Your task to perform on an android device: Open Quikr app, Search for Nikon Coolpix with charger
Image 0: 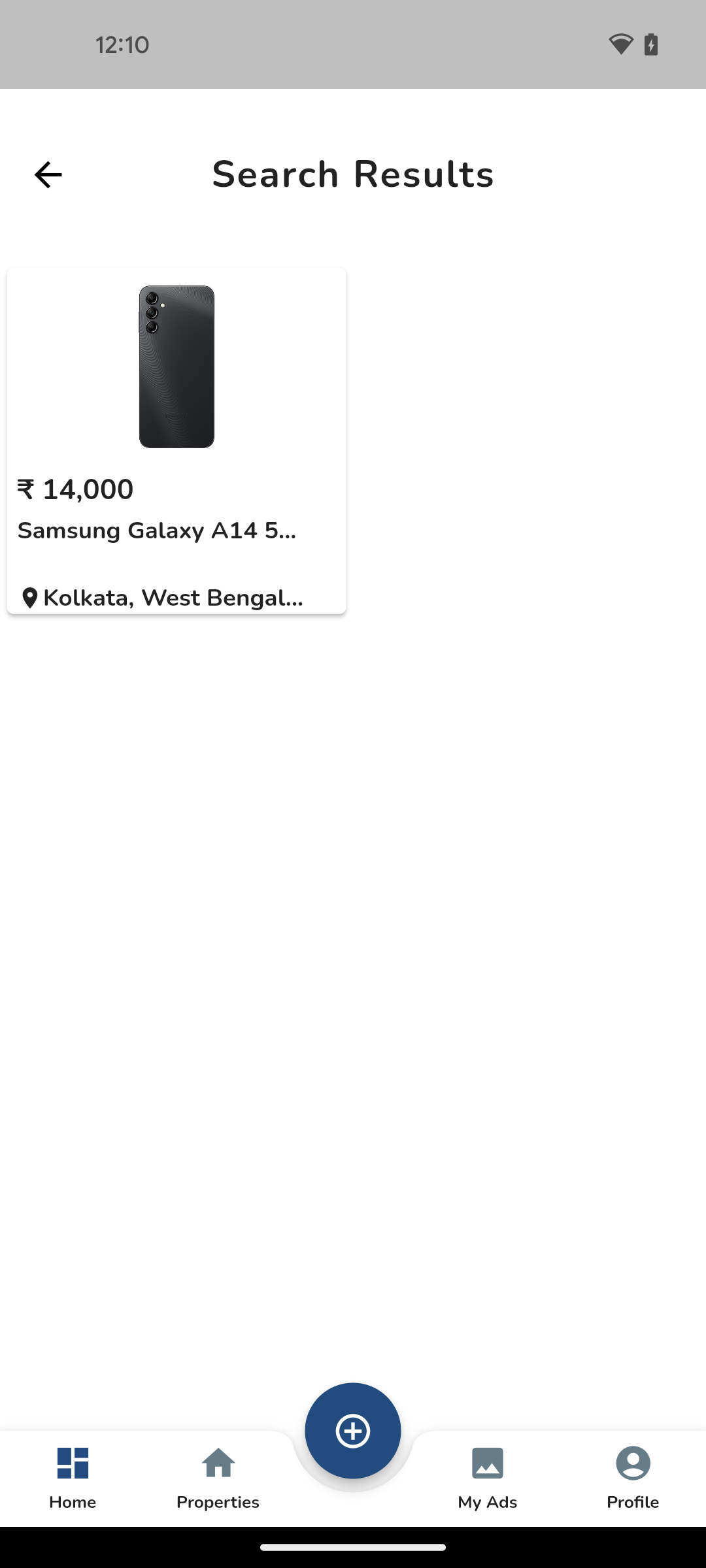
Step 0: open app "Quikr"
Image 1: 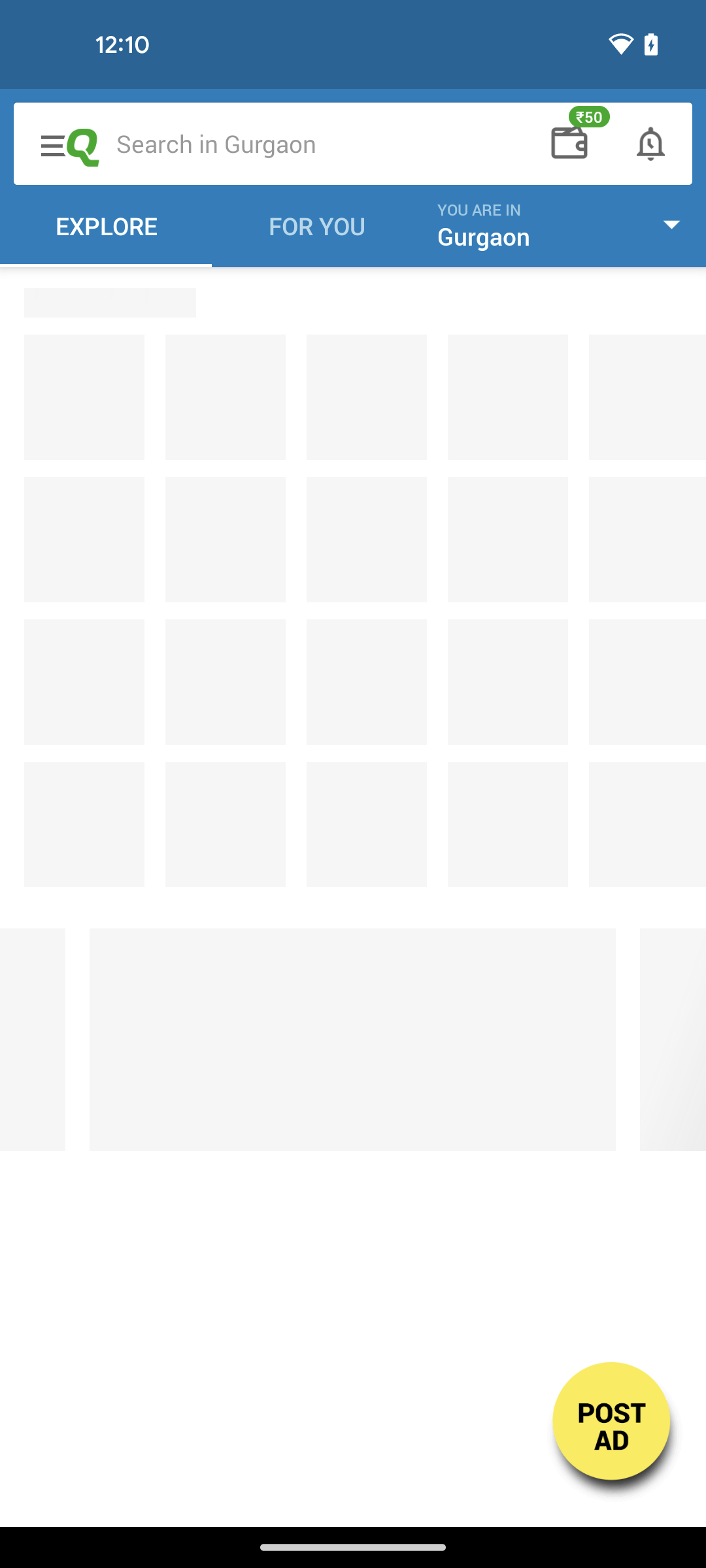
Step 1: wait
Image 2: 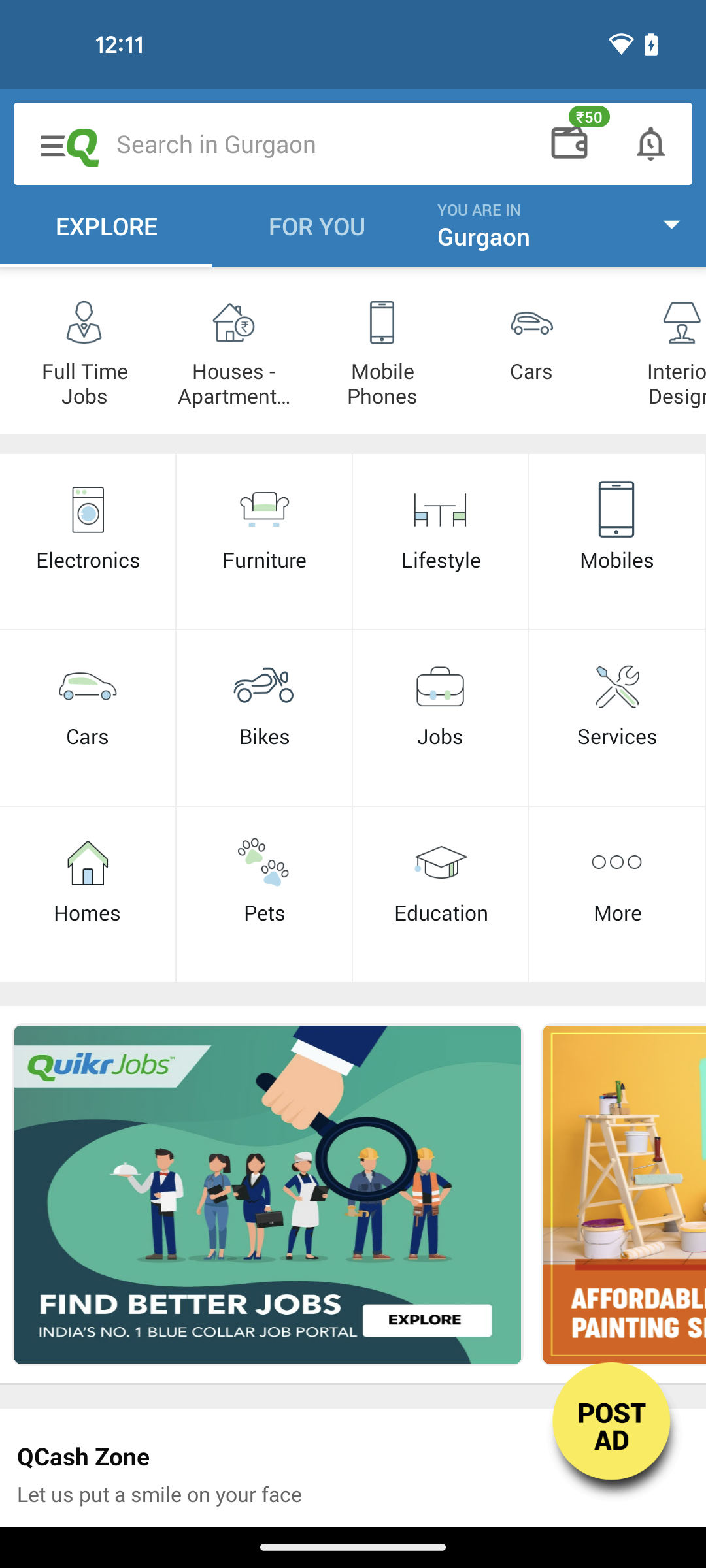
Click on the search bar at the top of the screen
Step 2: click (216, 143)
Image 3: 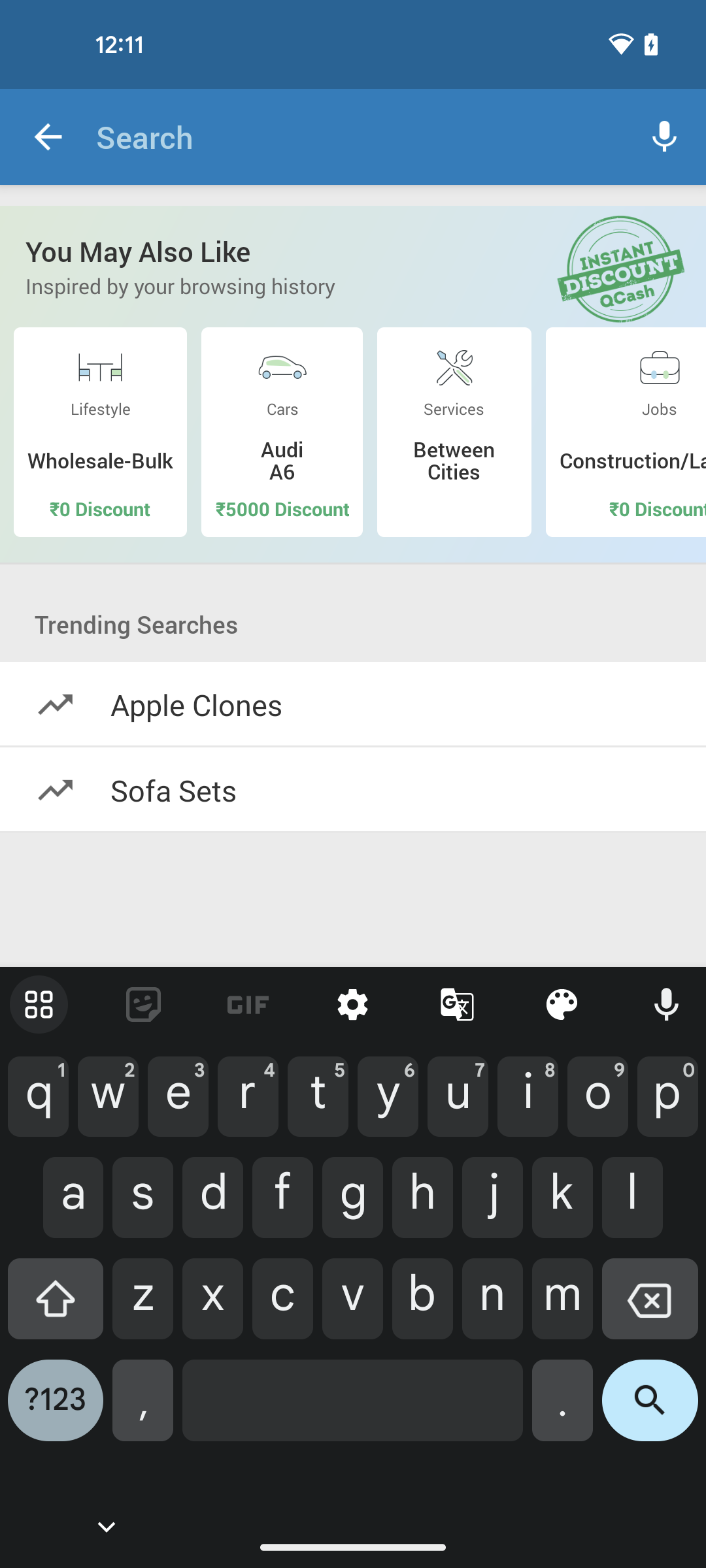
Search for Nikon Coolpix with charger
Step 3: type "Nikon Coolpix with charger"
Image 4: 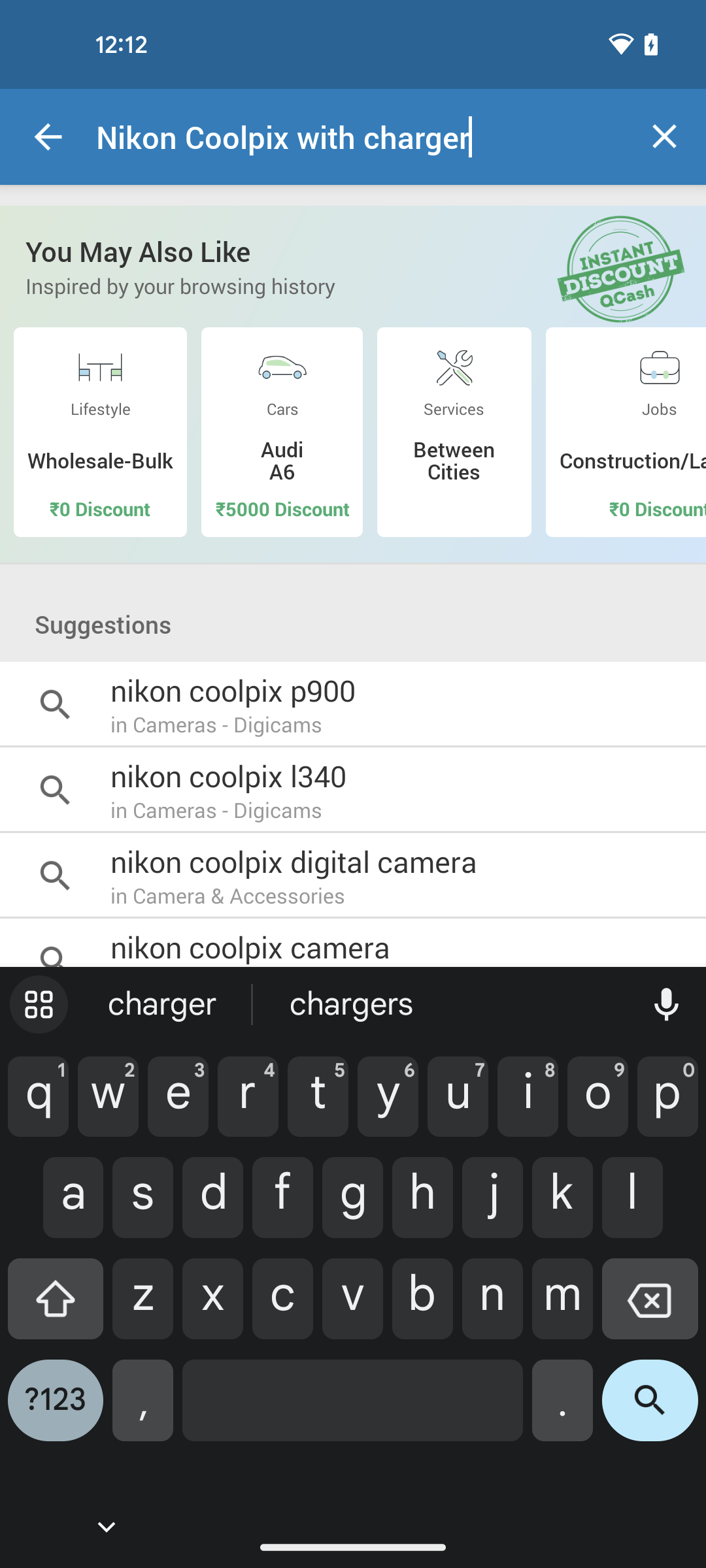
Click on the Search icon at the bottom right corner of the screen
Step 4: click (650, 1410)
Image 5: 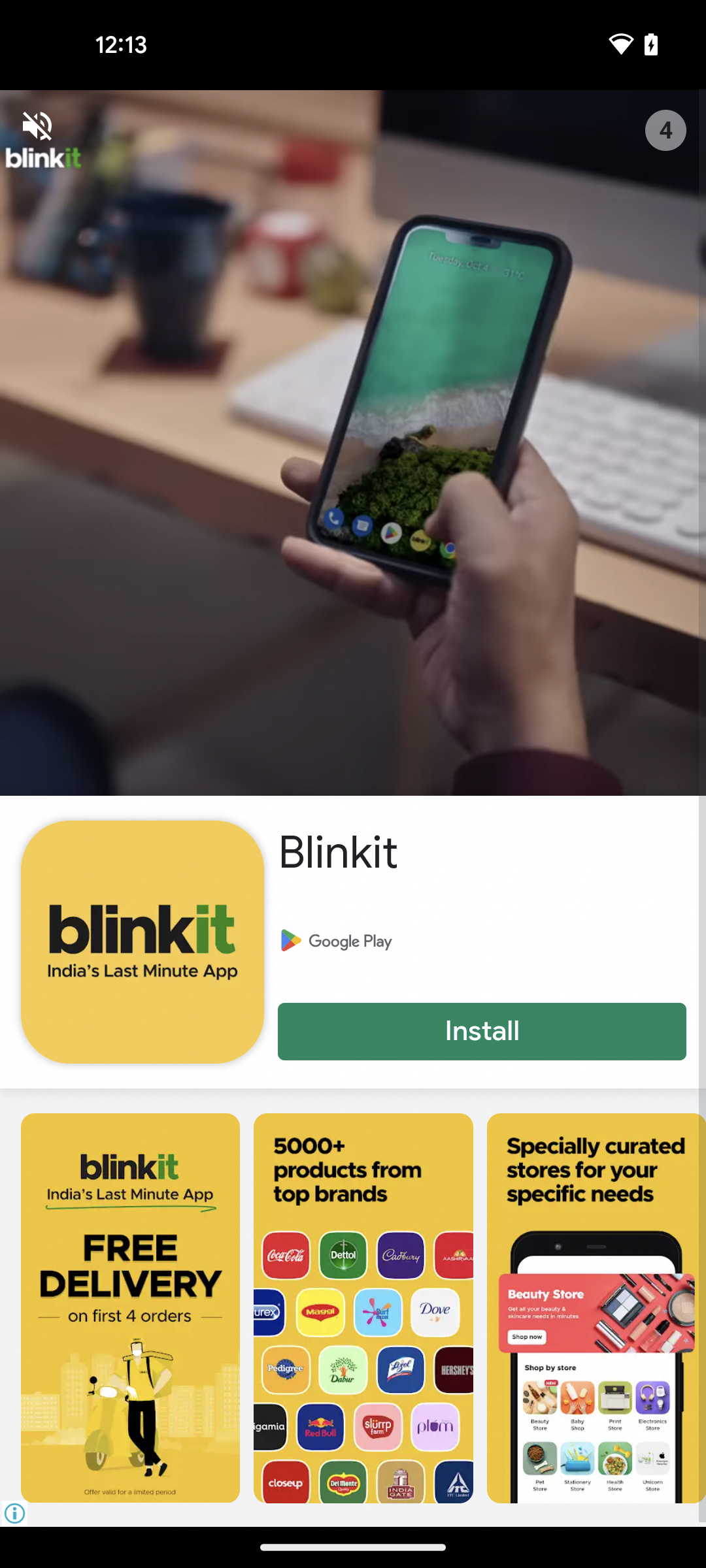
Click on the Search icon at the bottom right corner of the screen
Step 5: wait
Image 6: 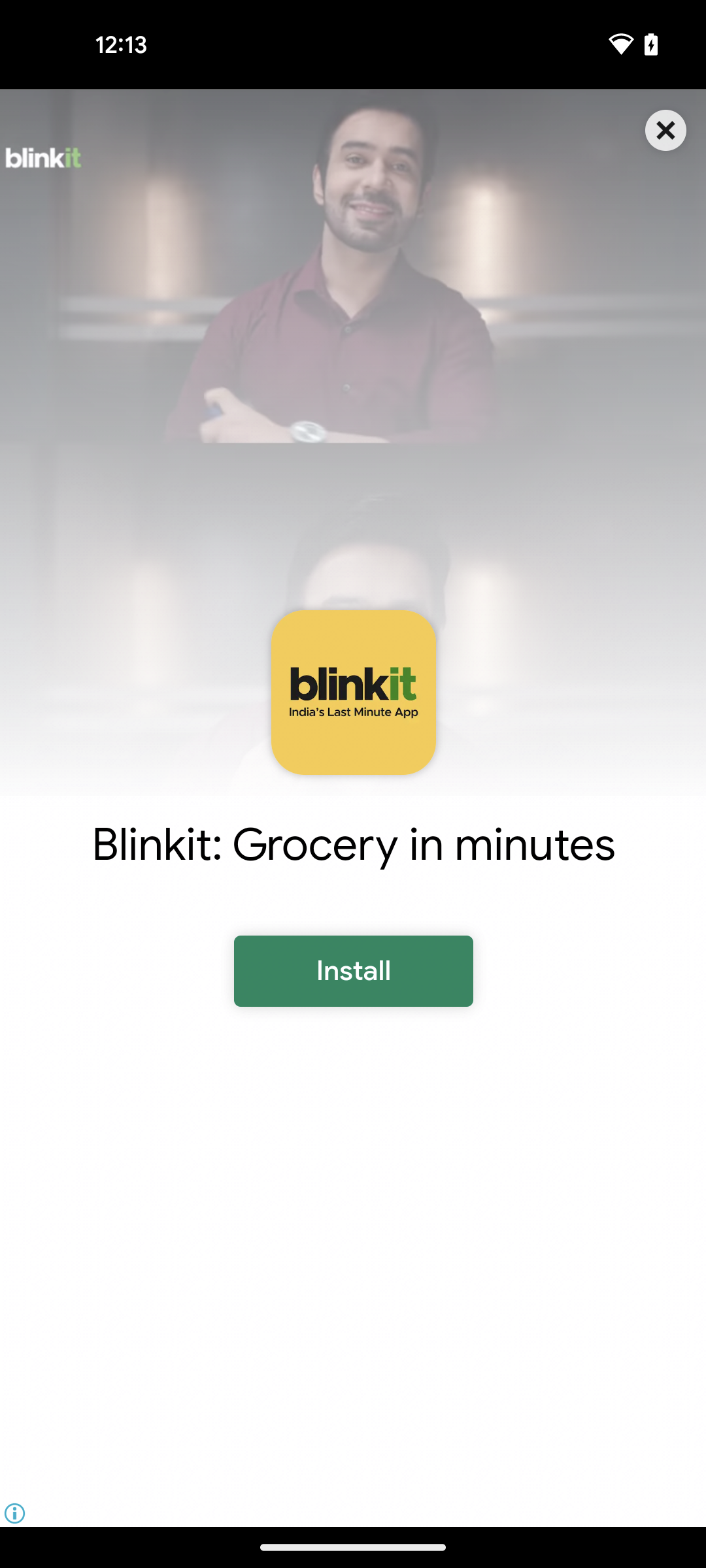
Click on the close icon at the top right corner of the screen
Step 6: click (666, 129)